Your task to perform on an android device: I want to Download the file of the-diary-of-anne-frank  pdf if this is deleted in my drive so I will save it
Image 0: 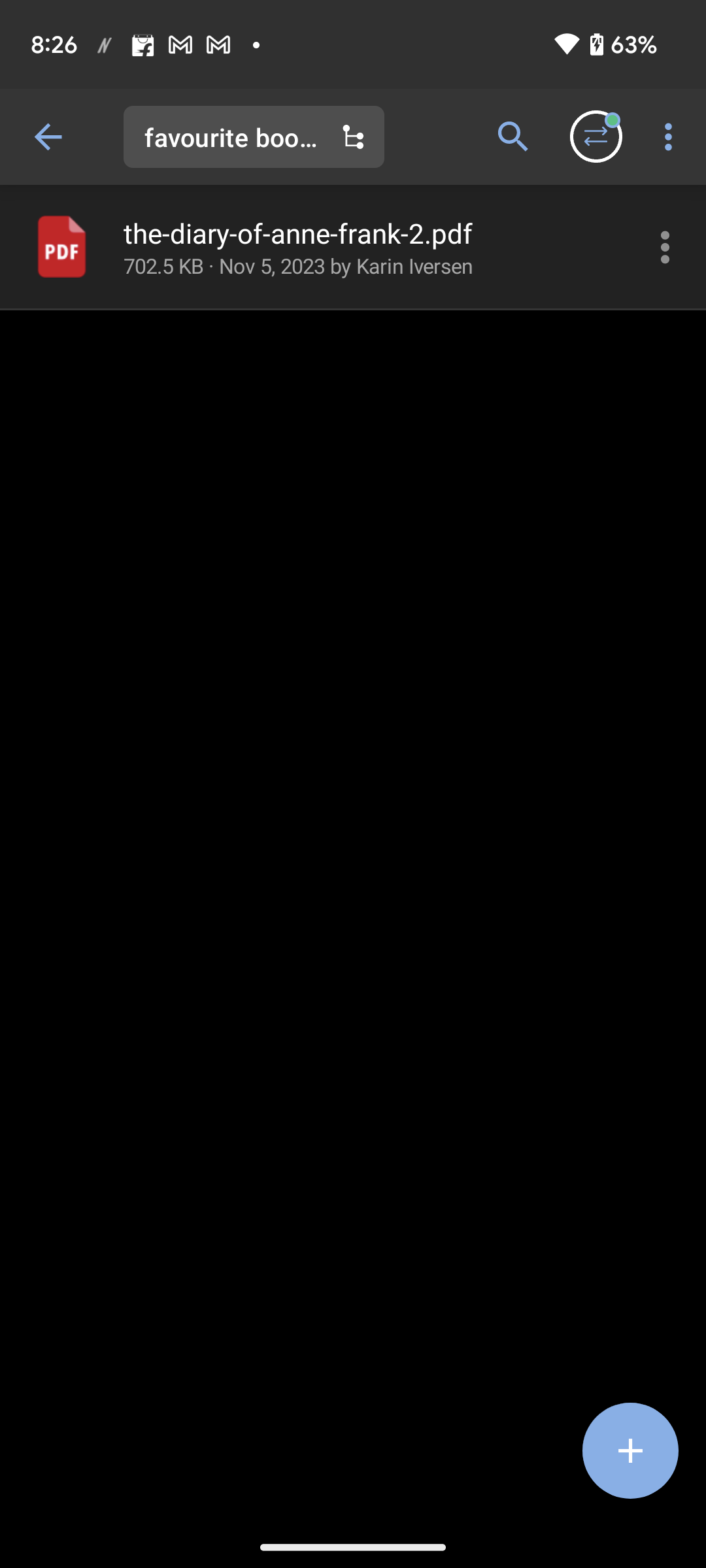
Click on the three dots icon in the section of pdf
Step 0: click (665, 247)
Image 1: 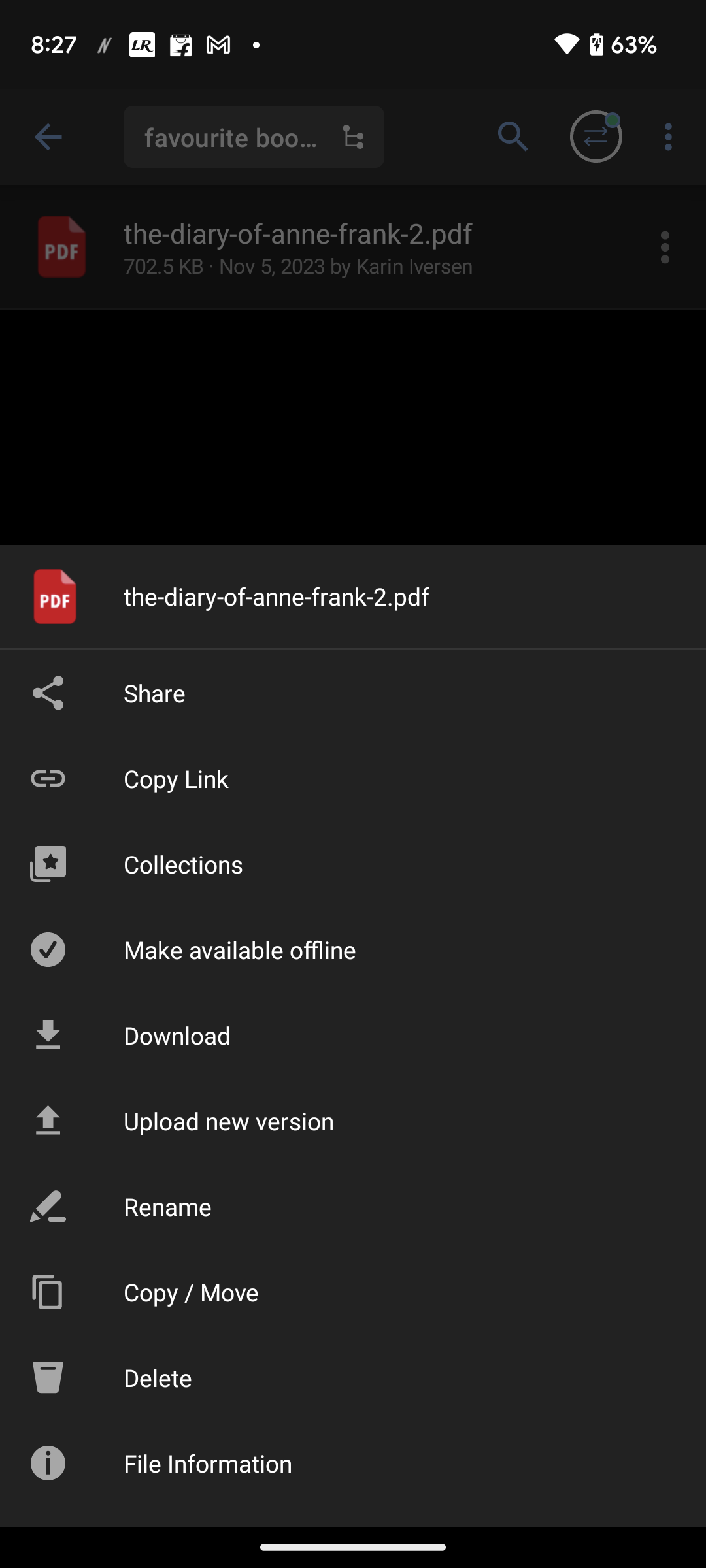
Click on the Download option 
Step 1: click (176, 1035)
Image 2: 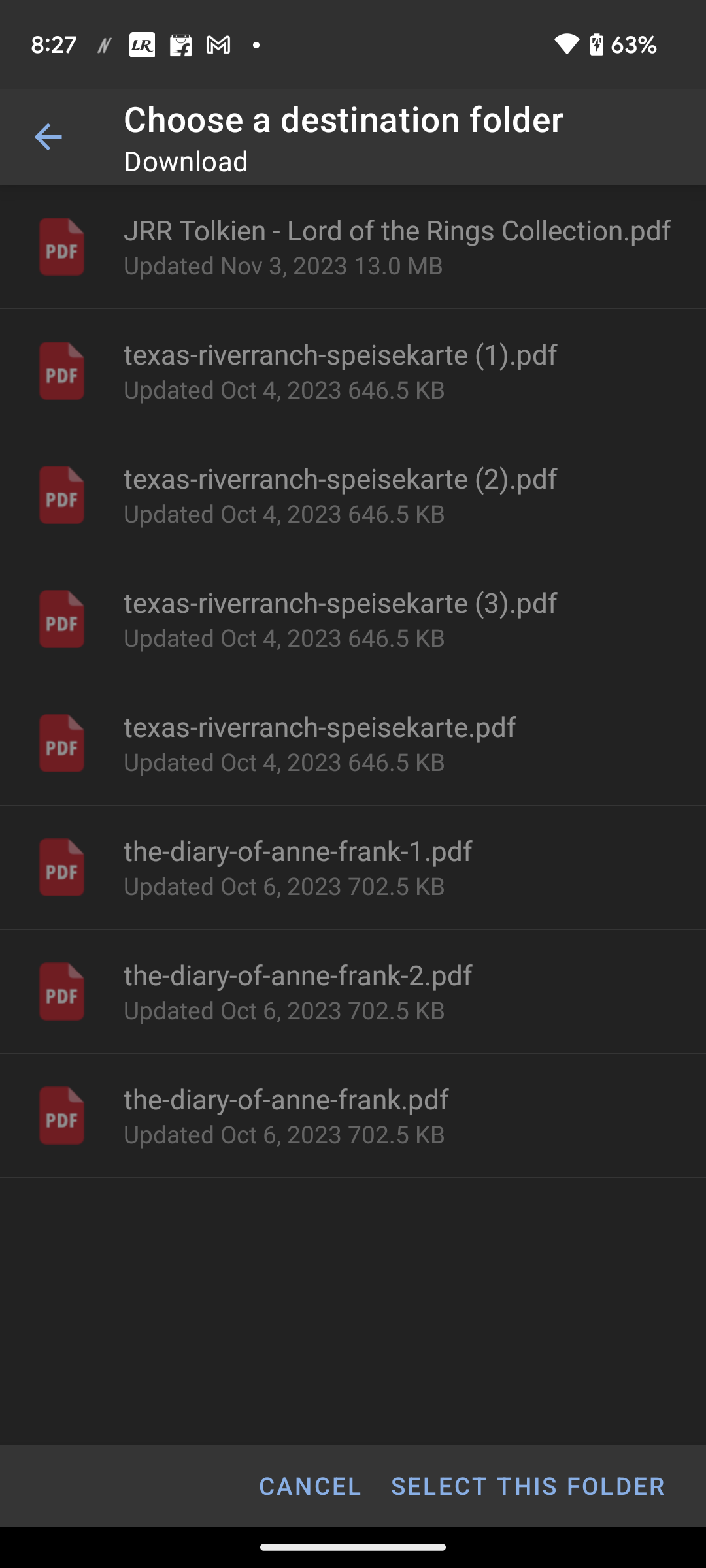
Click on the Download option 
Step 2: wait